Your task to perform on an android device: In the Calm app, In order to improve my meditation, I would like to listen to nature's bliss.
Image 0: 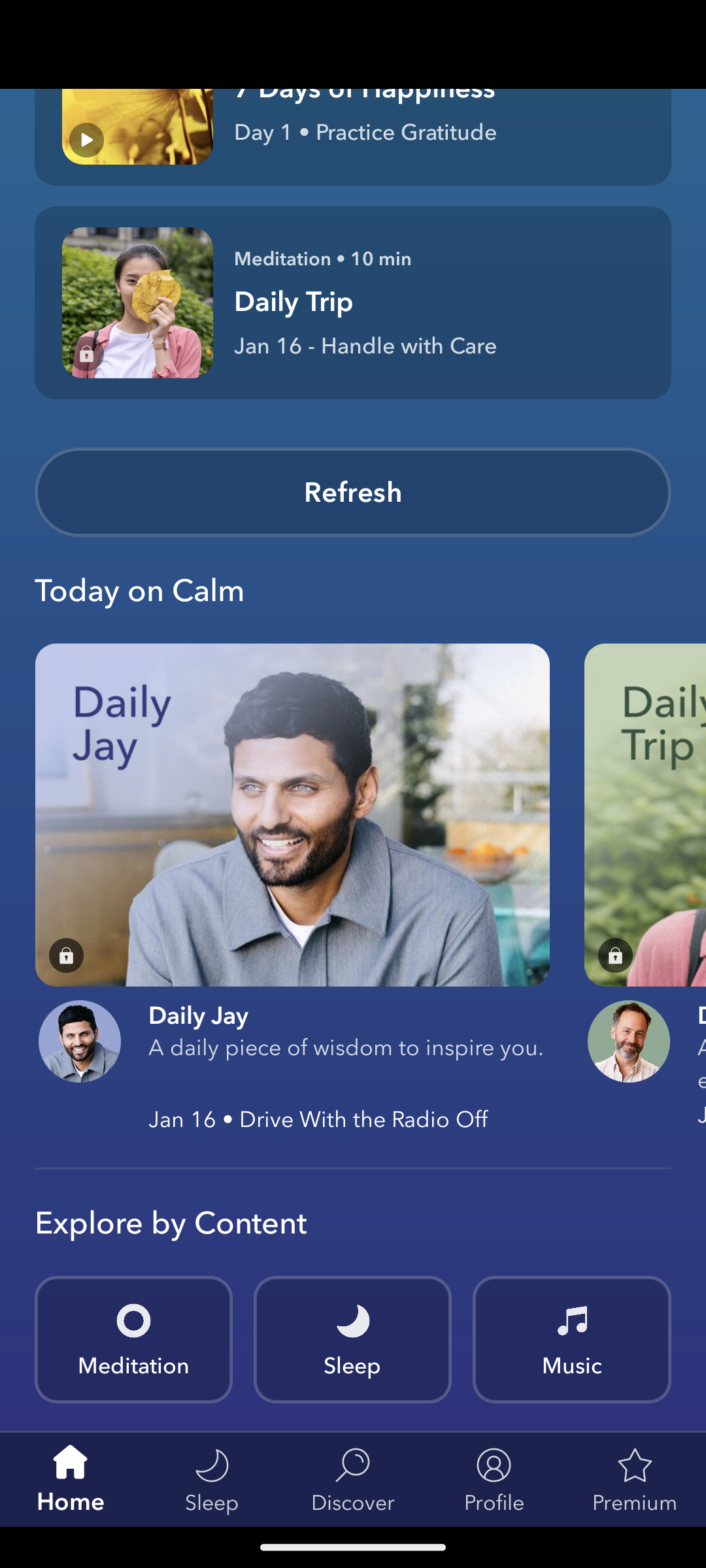
Click on the search icon
Step 0: click (353, 1478)
Image 1: 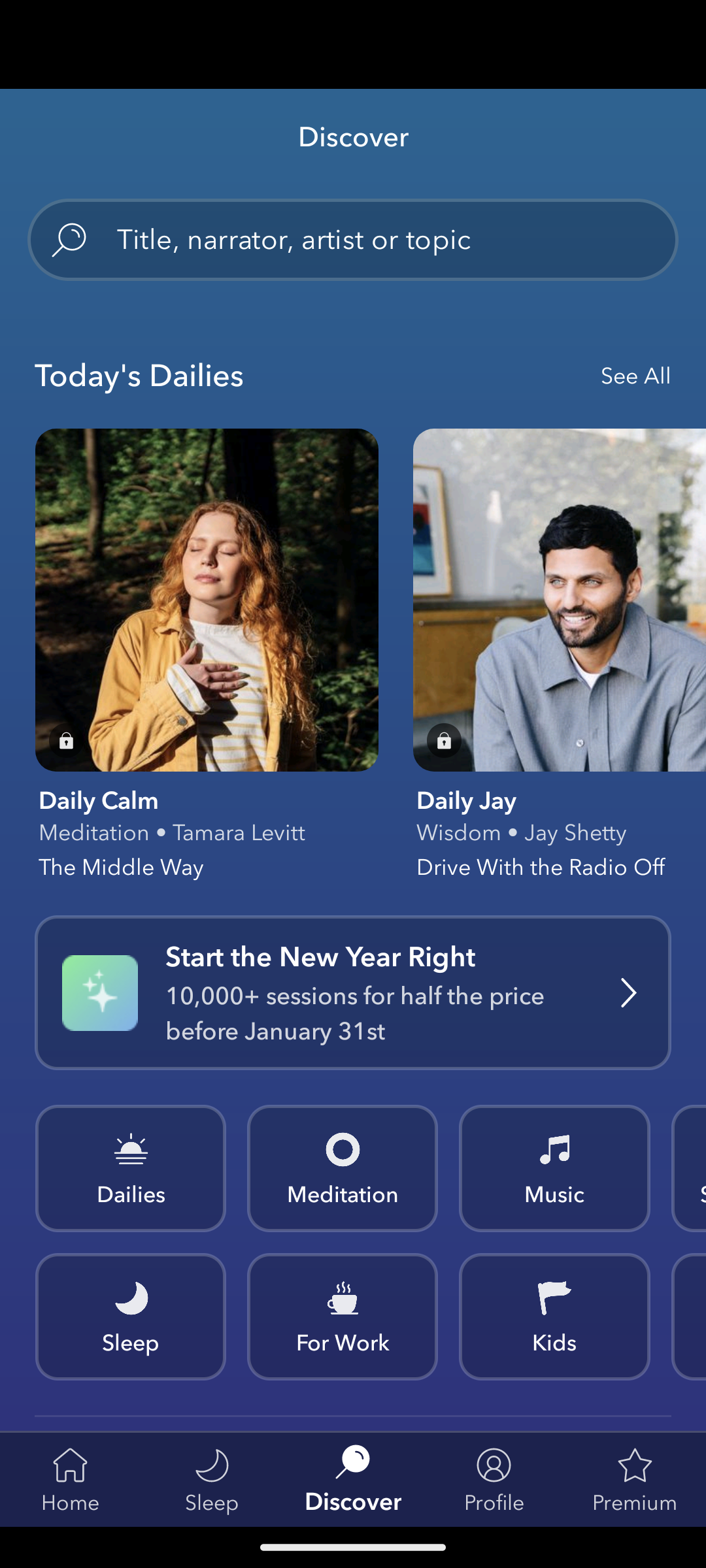
Click on the search bar
Step 1: click (353, 239)
Image 2: 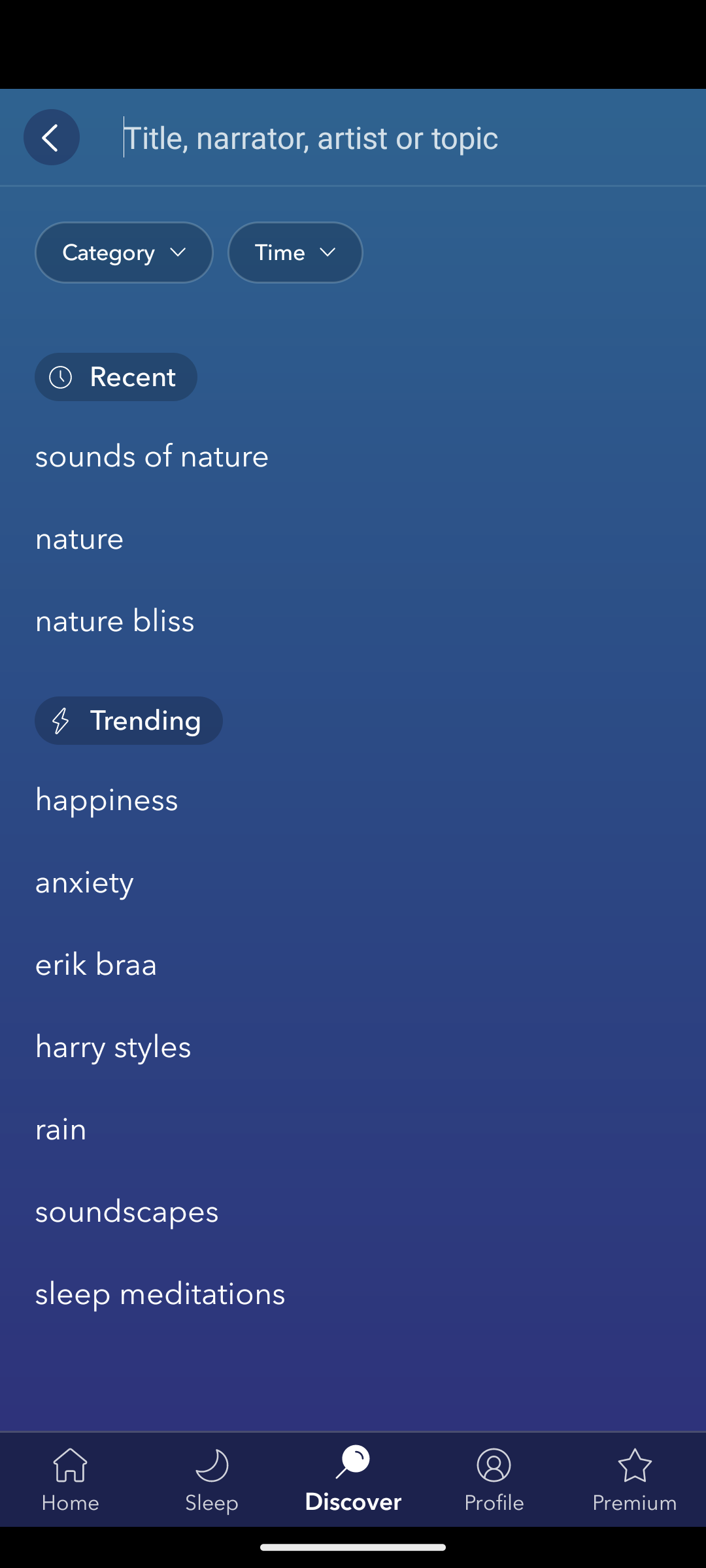
Enter a meditation as nature's bliss
Step 2: type "nature's bliss"
Image 3: 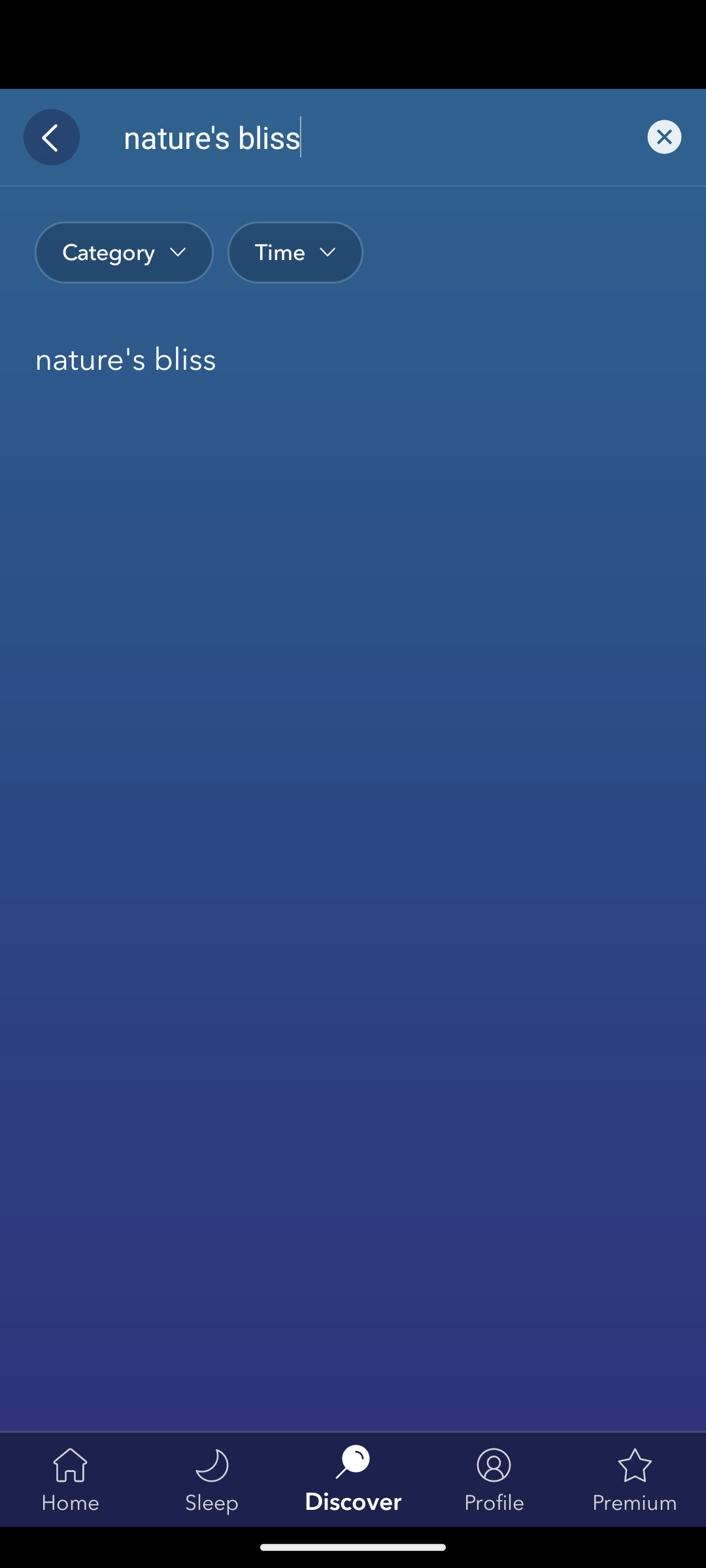
Click on the nature's bliss
Step 3: click (86, 353)
Image 4: 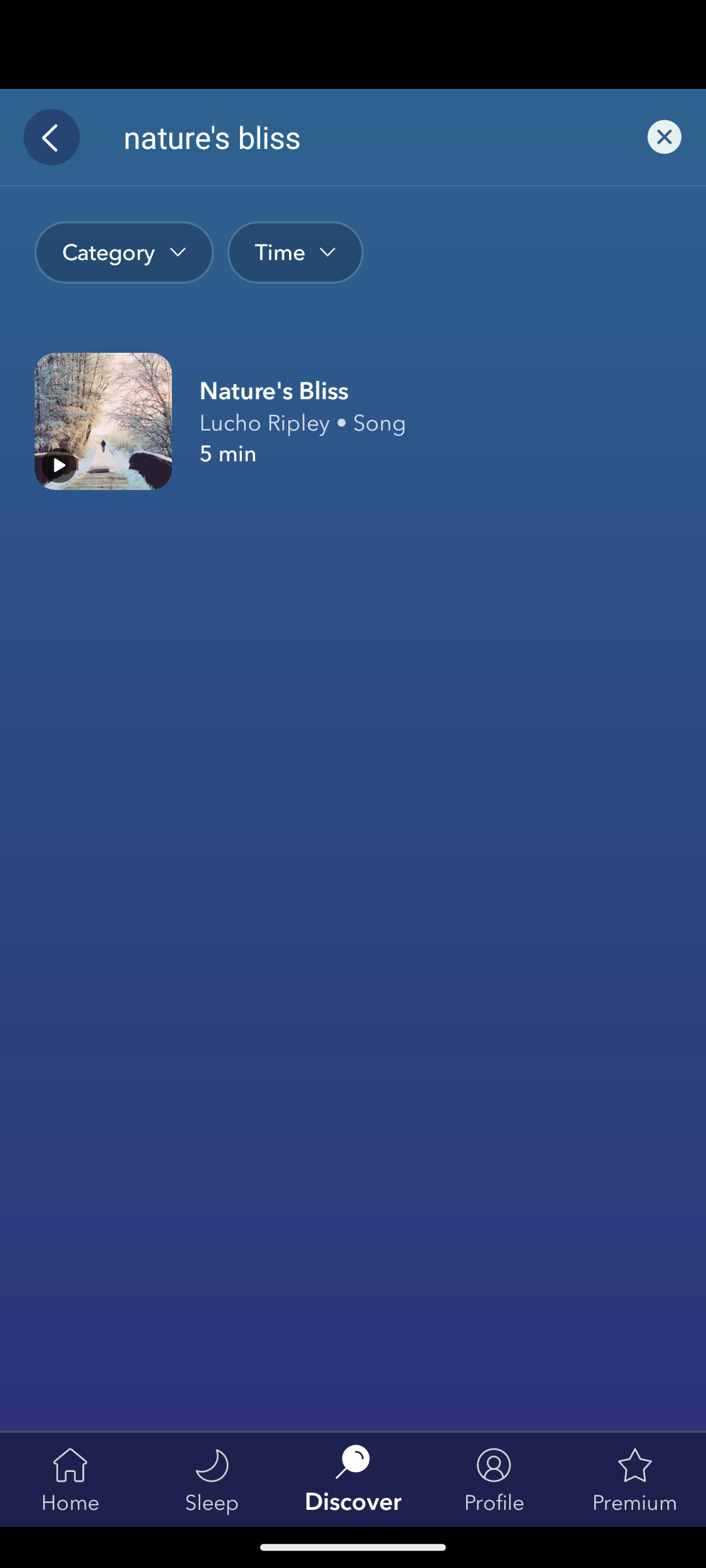
play the  nature's bliss
Step 4: click (103, 421)